Your task to perform on an android device: I also want to increase the screen brightness because I'm out in the sun.
Image 0: 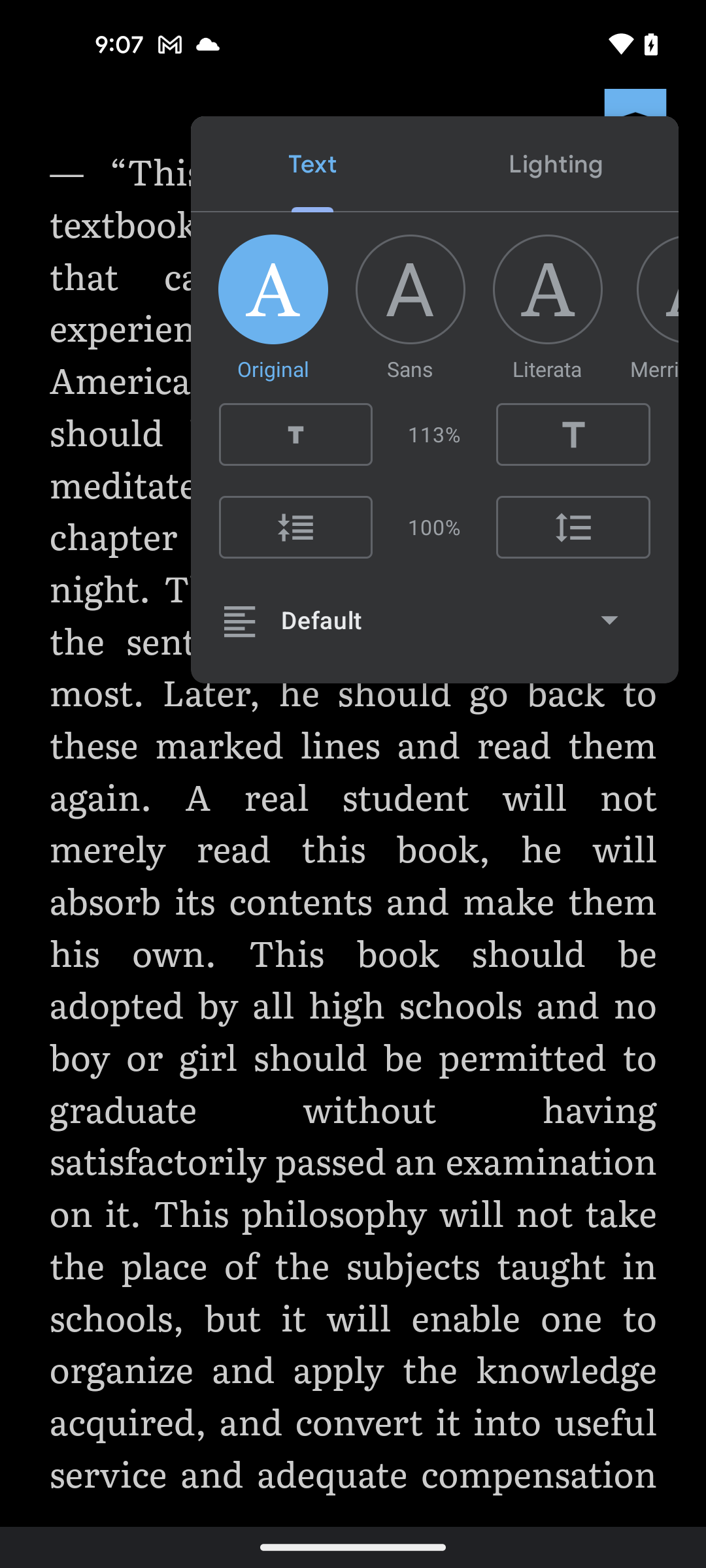
click on the Lighting section
Step 0: click (556, 164)
Image 1: 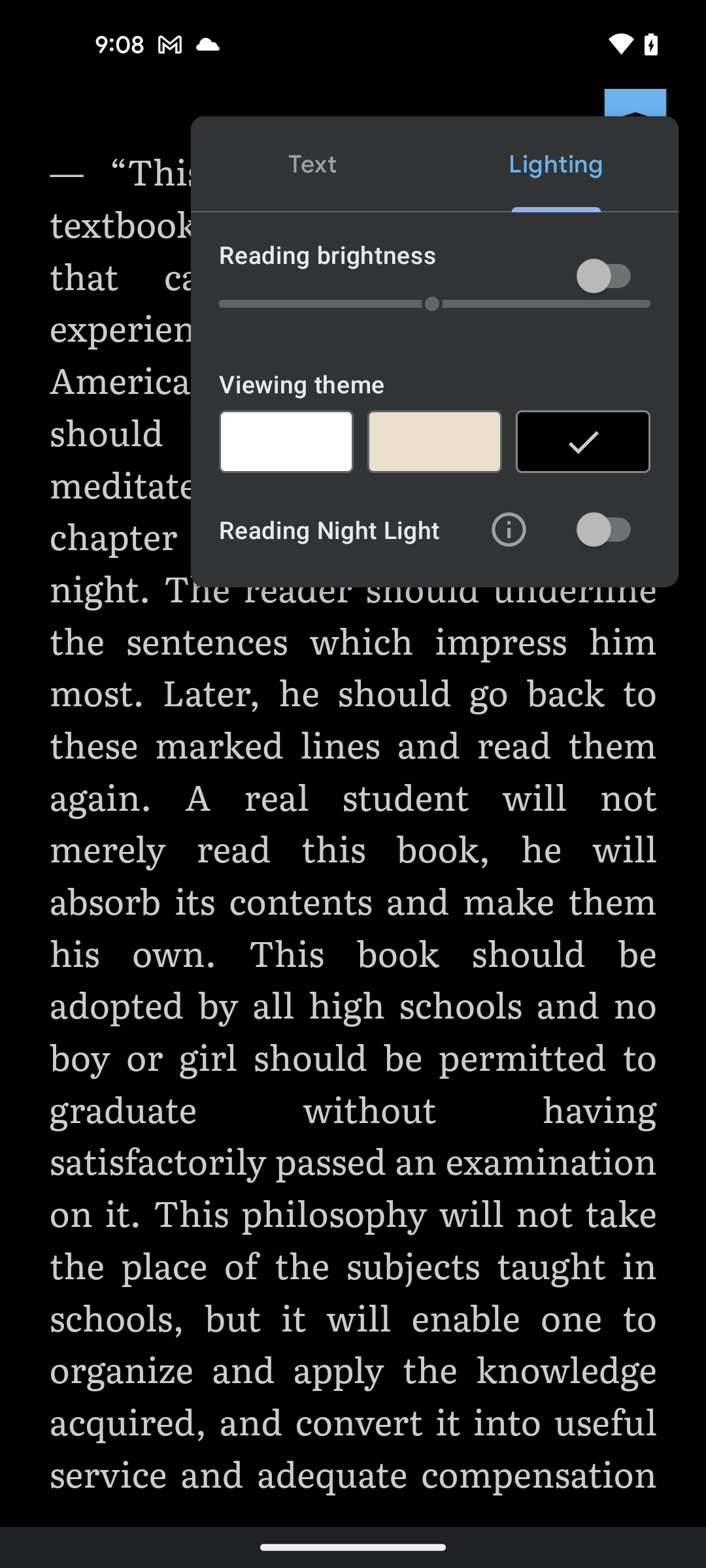
click on reading brightness scroll bar to increase brightness
Step 1: click (435, 304)